Your task to perform on an android device: In the Fitness coach app, I should use the summary to track my progress if I want to keep myself motivated to work out.
Image 0: 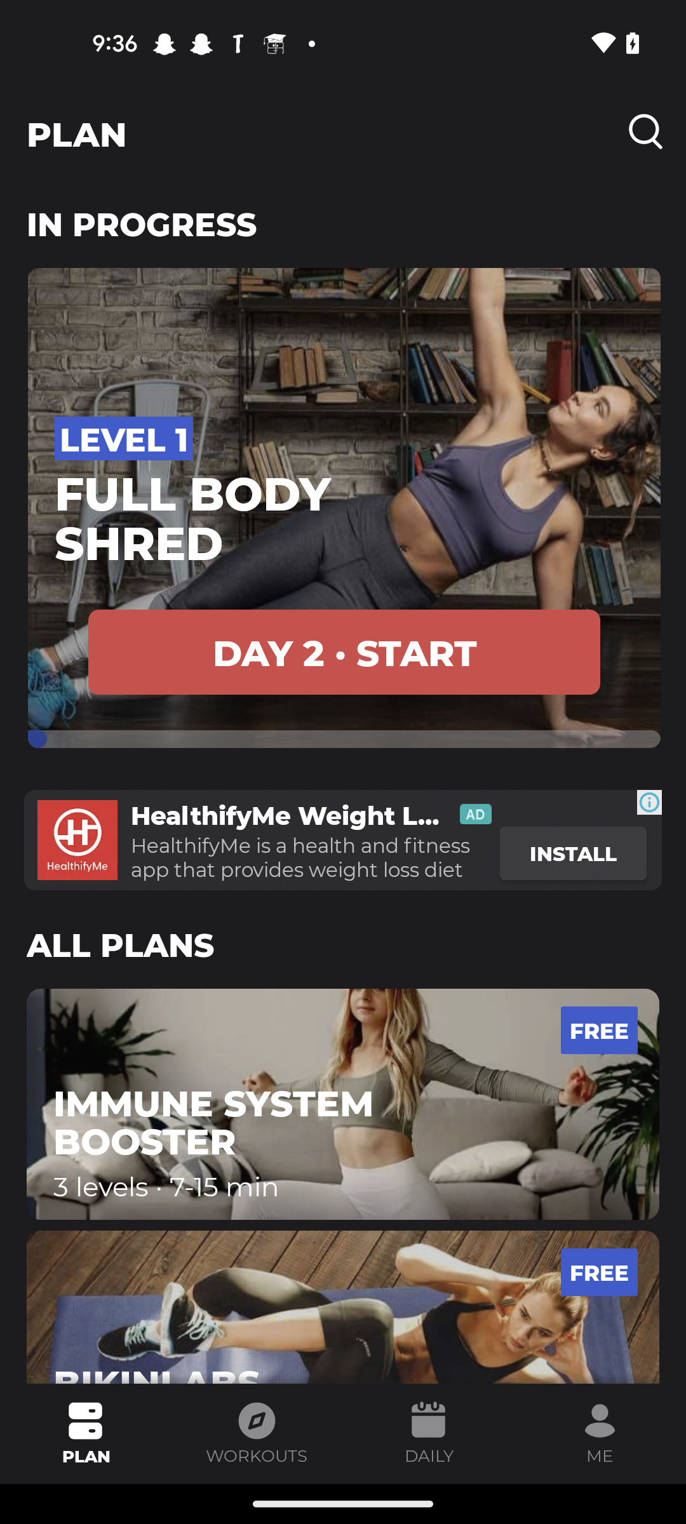
Click on the Daily Section
Step 0: click (429, 1433)
Image 1: 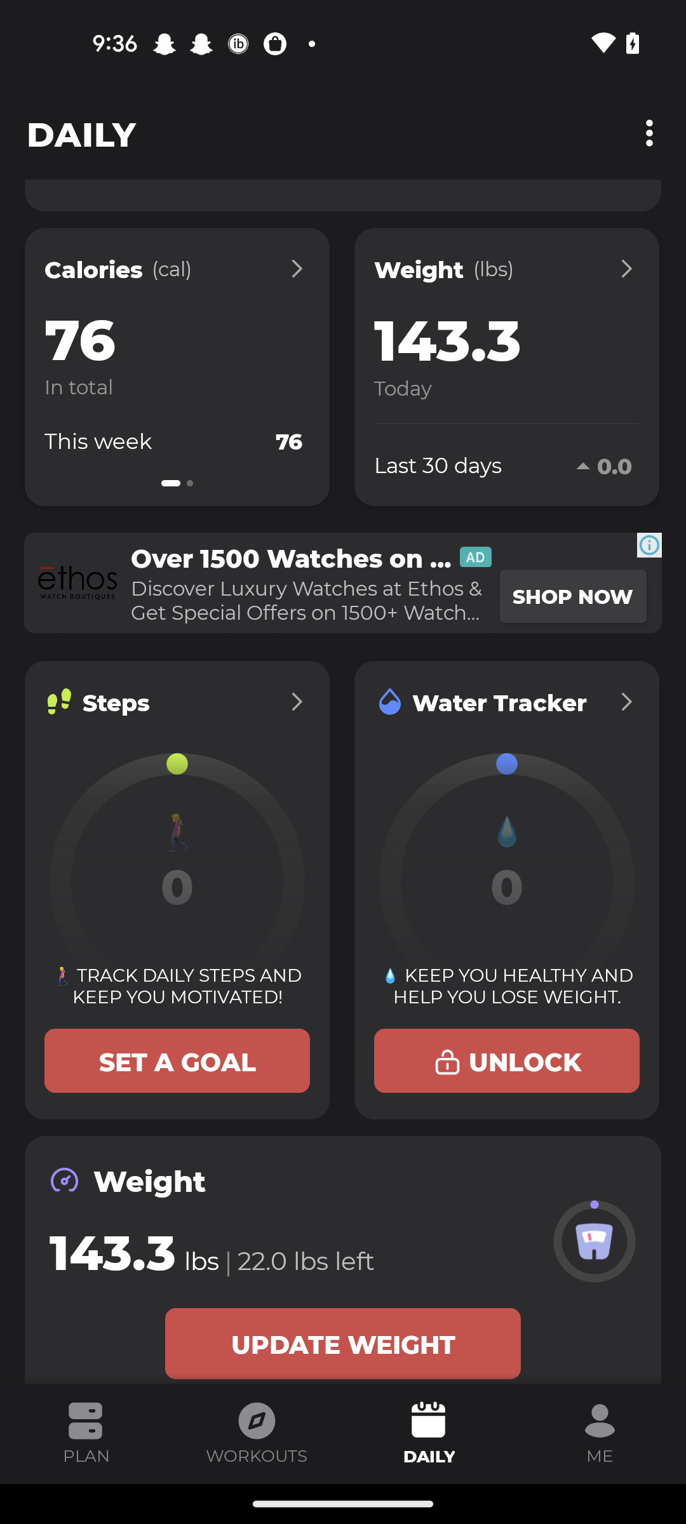
Click on the Daily Section
Step 1: wait